Your task to perform on an android device: I am all done with the browsing , add the Metallic loafers to the wishlist in the zara  app
Image 0: 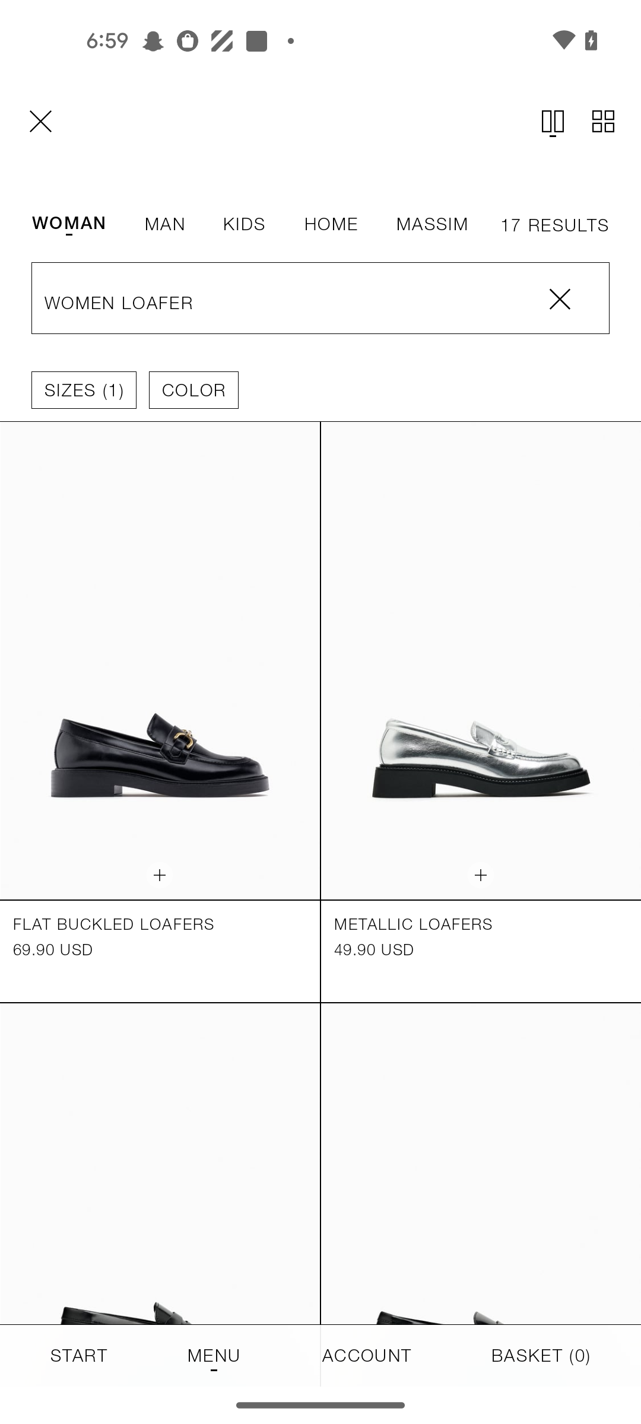
Click on the Metallic loafers
Step 0: click (481, 660)
Image 1: 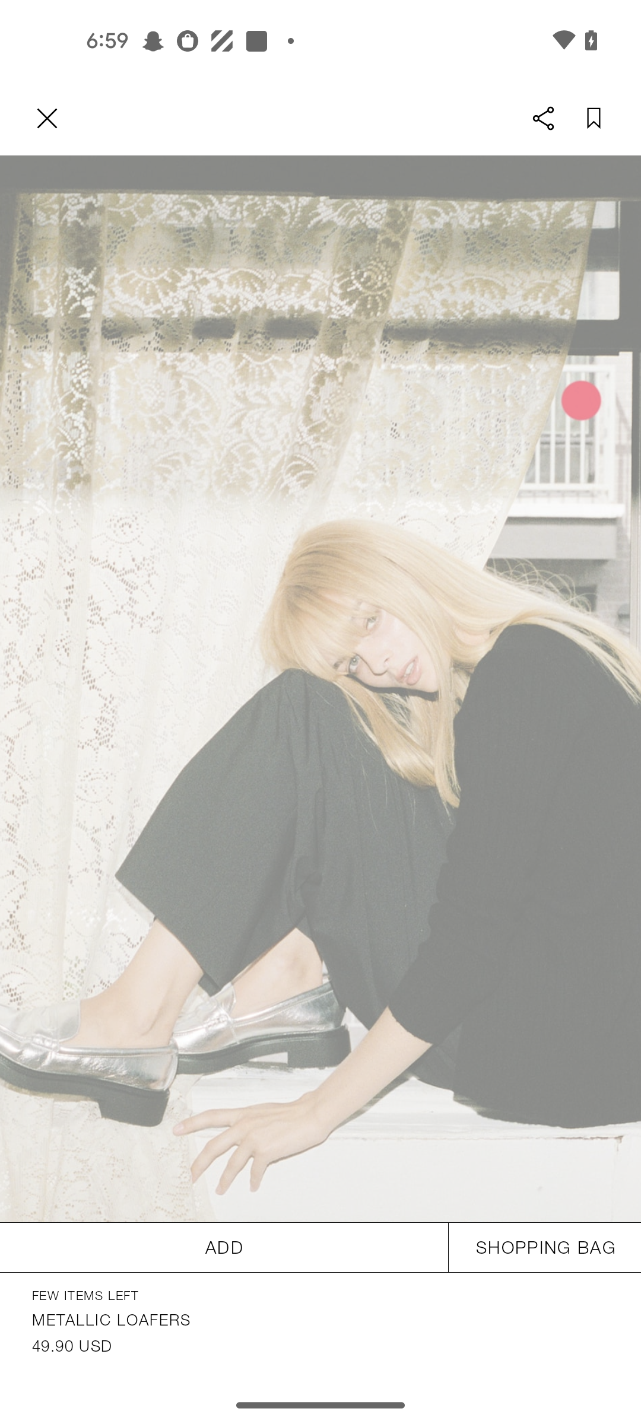
Click on the Add button 
Step 1: click (224, 1247)
Image 2: 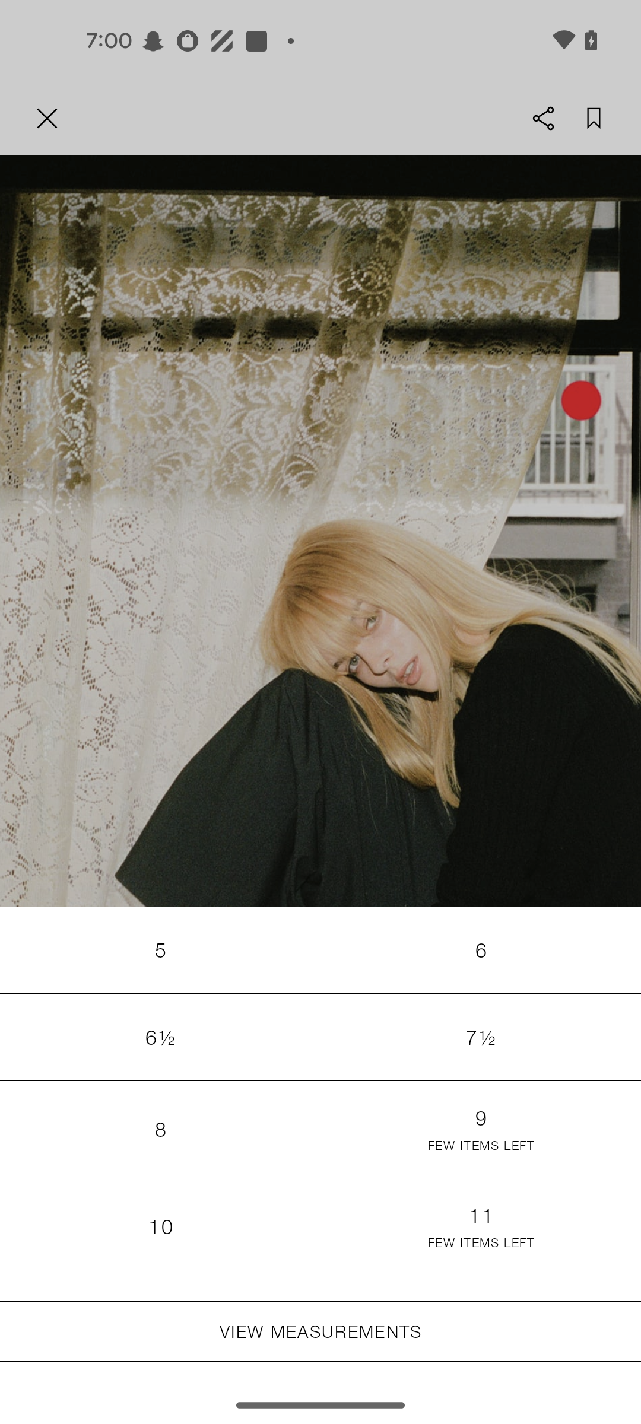
Select the size 8
Step 2: click (160, 1130)